Your task to perform on an android device: Unstar the Glow Nurture mail.
Image 0: 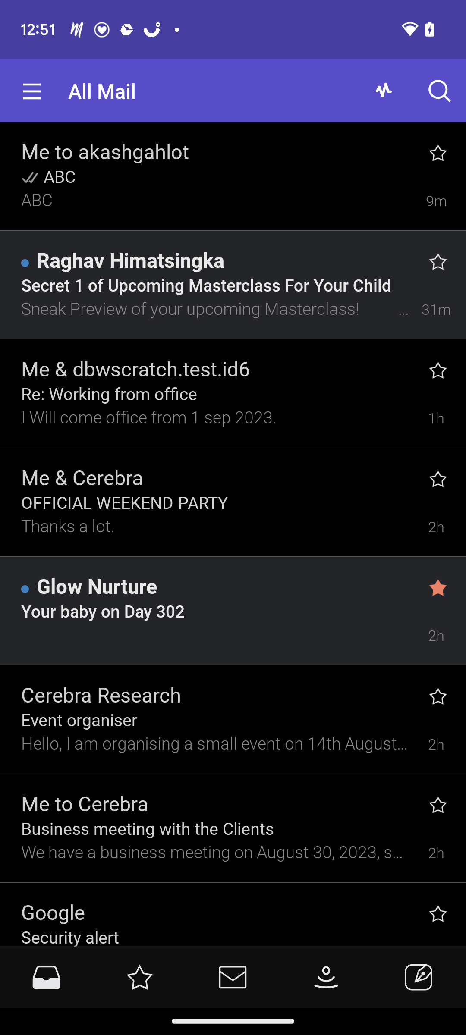
click on the star mark next to Glow Nurture.
Step 0: click (428, 590)